Your task to perform on an android device: Using the LeafSnap Plant app, I would like to know the botanical name of the ihi plant in order to identify the type of plant it is.
Image 0: 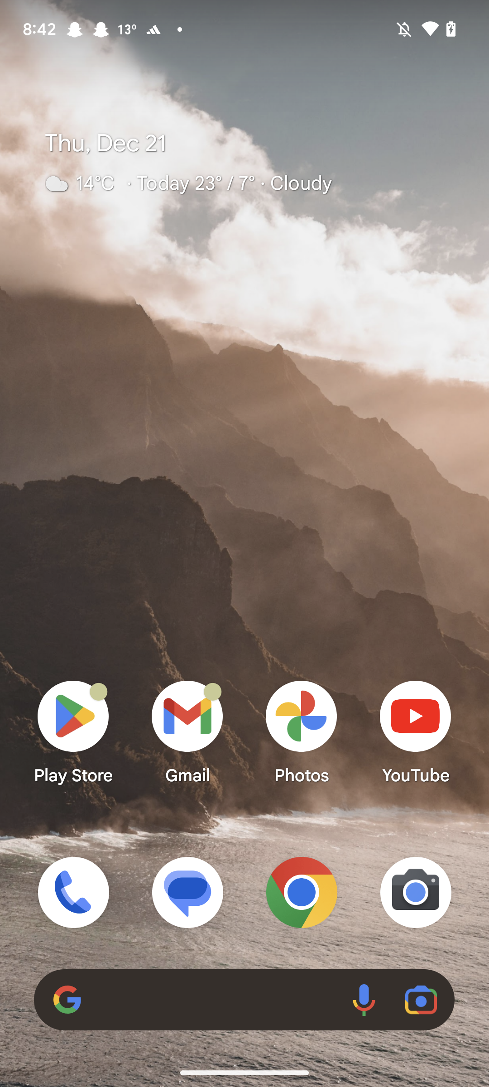
Open LeafSnap Plant app
Step 0: open app "LeafSnap"
Image 1: 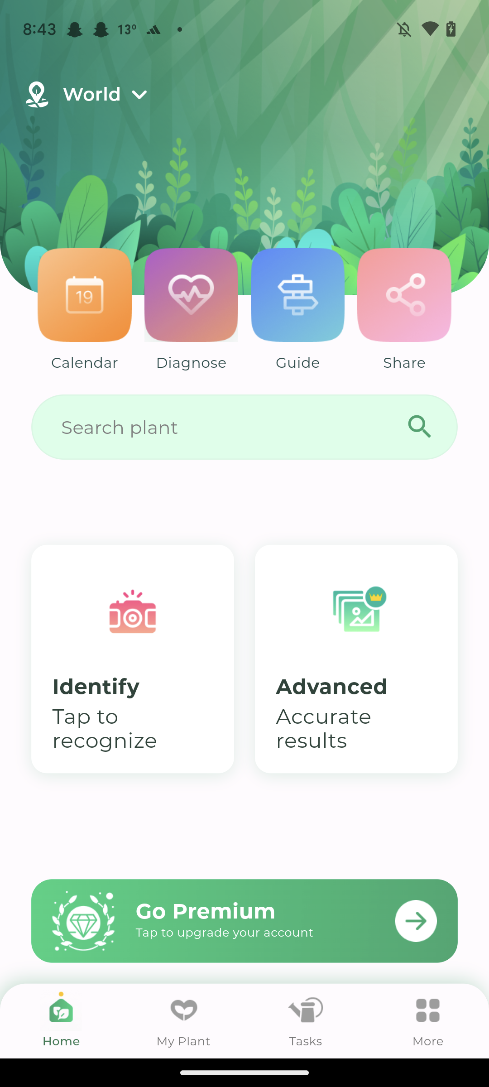
Click on the Search bar at the top of the bottom of right corner
Step 1: click (219, 427)
Image 2: 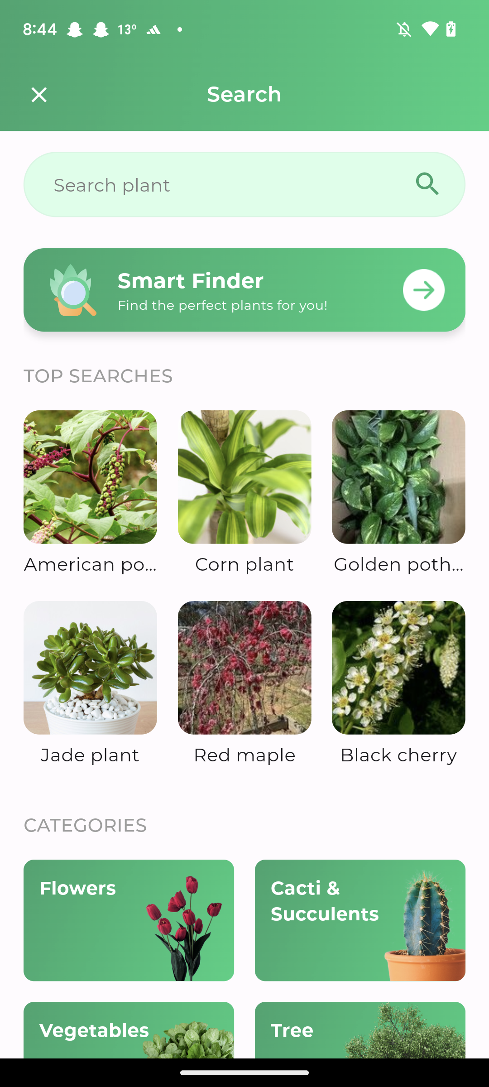
Search for ihi plant
Step 2: type "ihi"
Image 3: 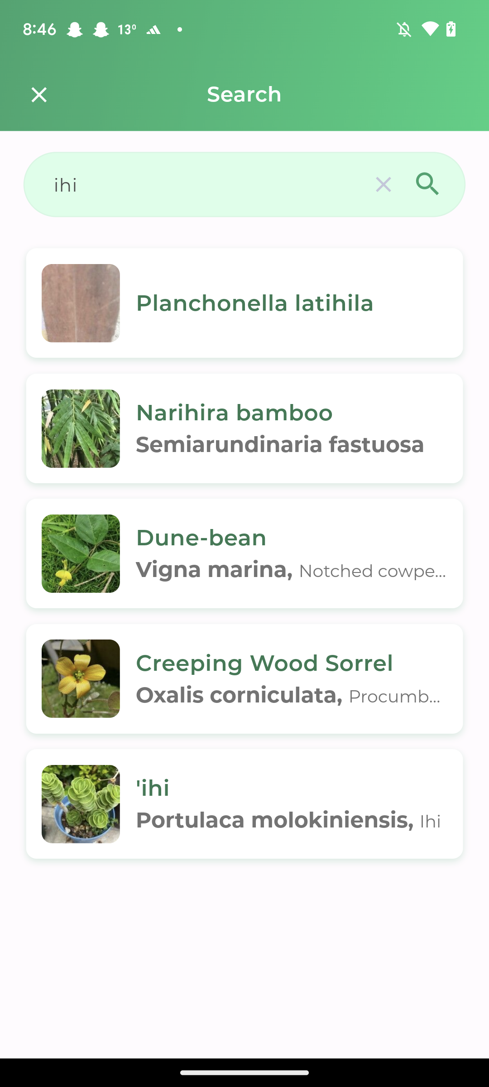
Click on last suggestion
Step 3: click (244, 804)